Your task to perform on an android device: I want to change the timer for 1 hour so I can have dinner with my family.
Image 0: 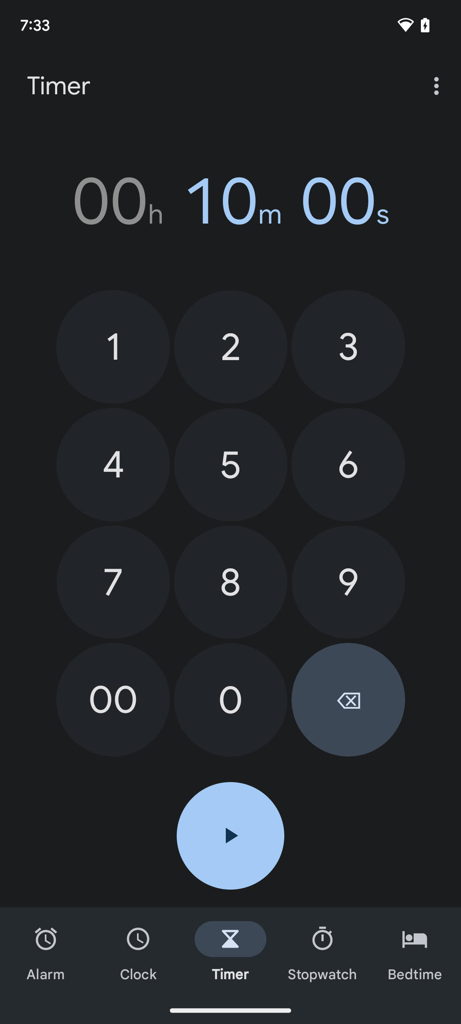
Click on the 0 button on the screen.
Step 0: click (230, 700)